Your task to perform on an android device: I also want to search for hotels to stay at after reaching Berlin. I'm looking for a hotel with a single room, and the stay dates are January 1, 2024, to January 5, 2024, so search for the hotel in Berlin, Germany, for a stay on these days in the Yatra app.
Image 0: 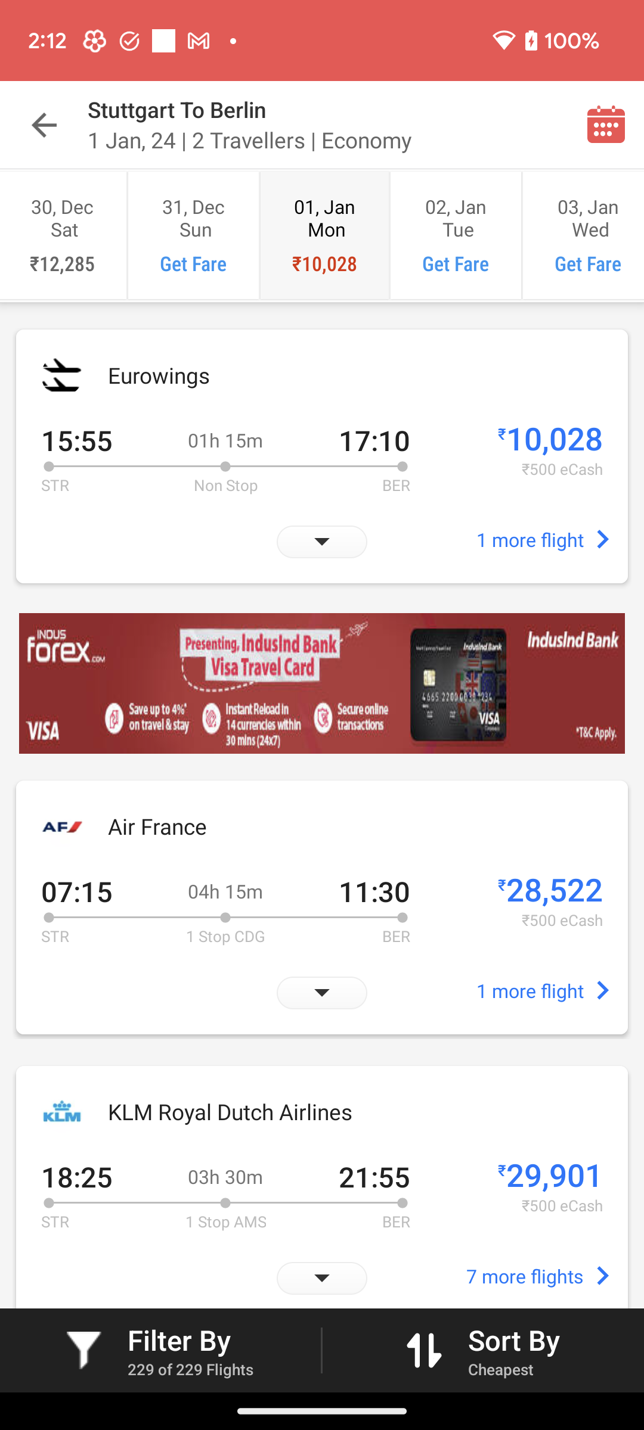
Go back to the previous page to view the find hotel option.
Step 0: press back button
Image 1: 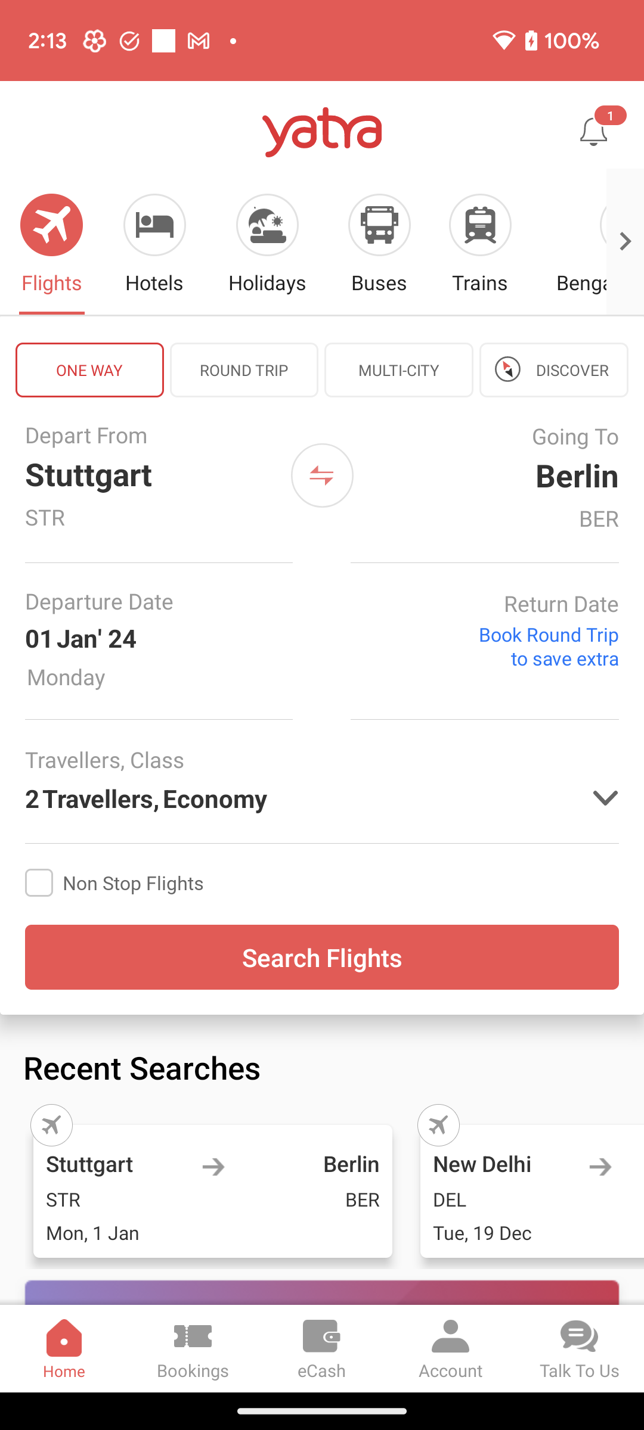
Click on the hotels tab icon at the top of the screen to search for the hotels
Step 1: click (154, 224)
Image 2: 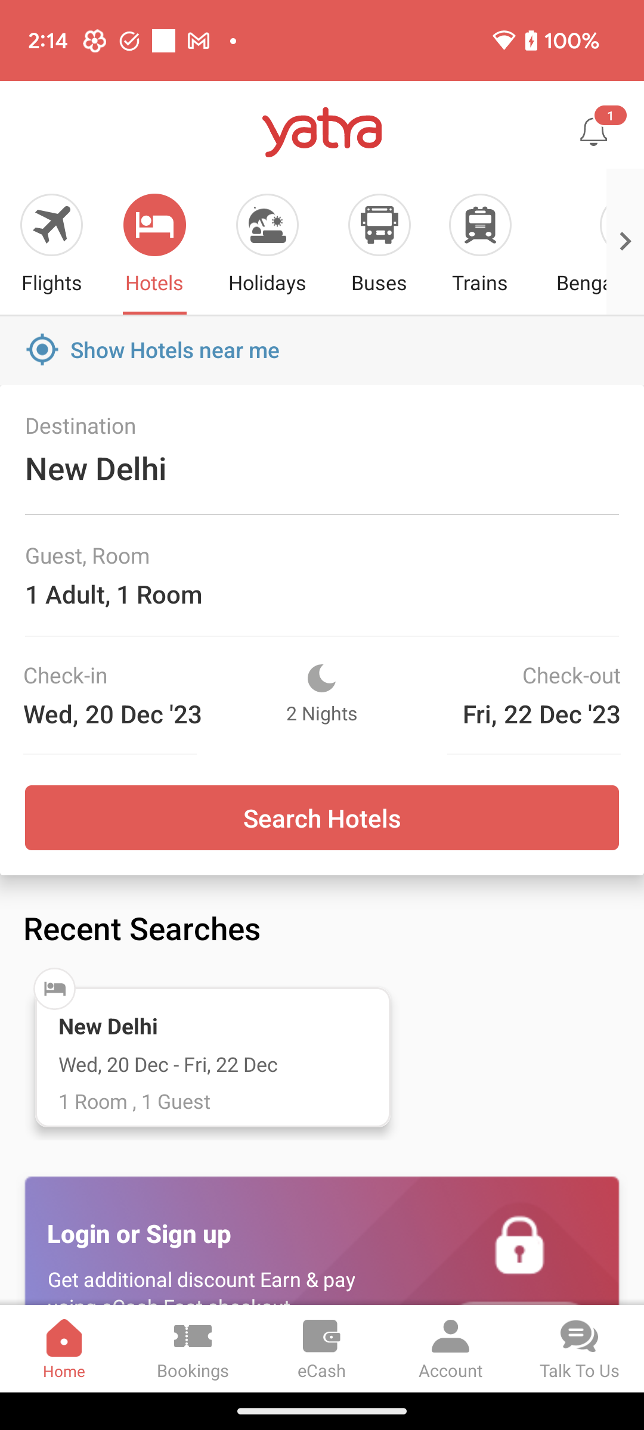
Click on the location bar to enter the city name to search for the hotel in this city
Step 2: click (95, 468)
Image 4: 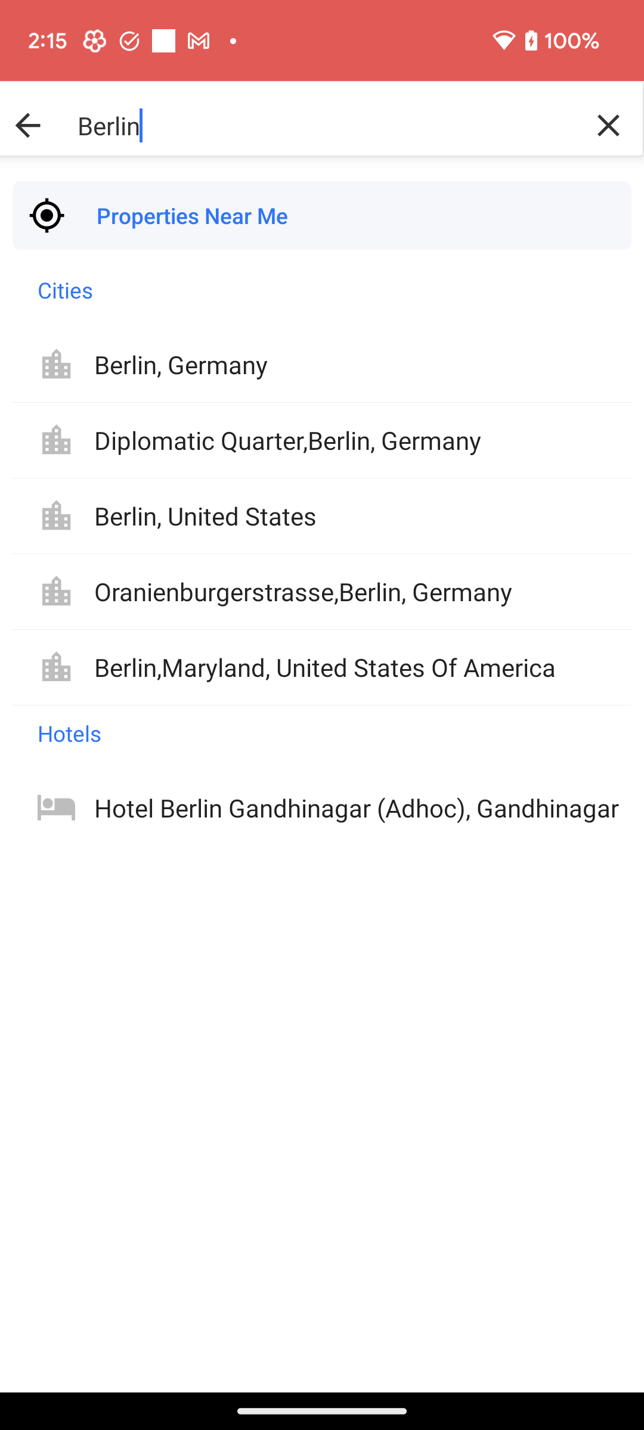
Click on the first suggested option to select the city
Step 4: click (181, 364)
Image 5: 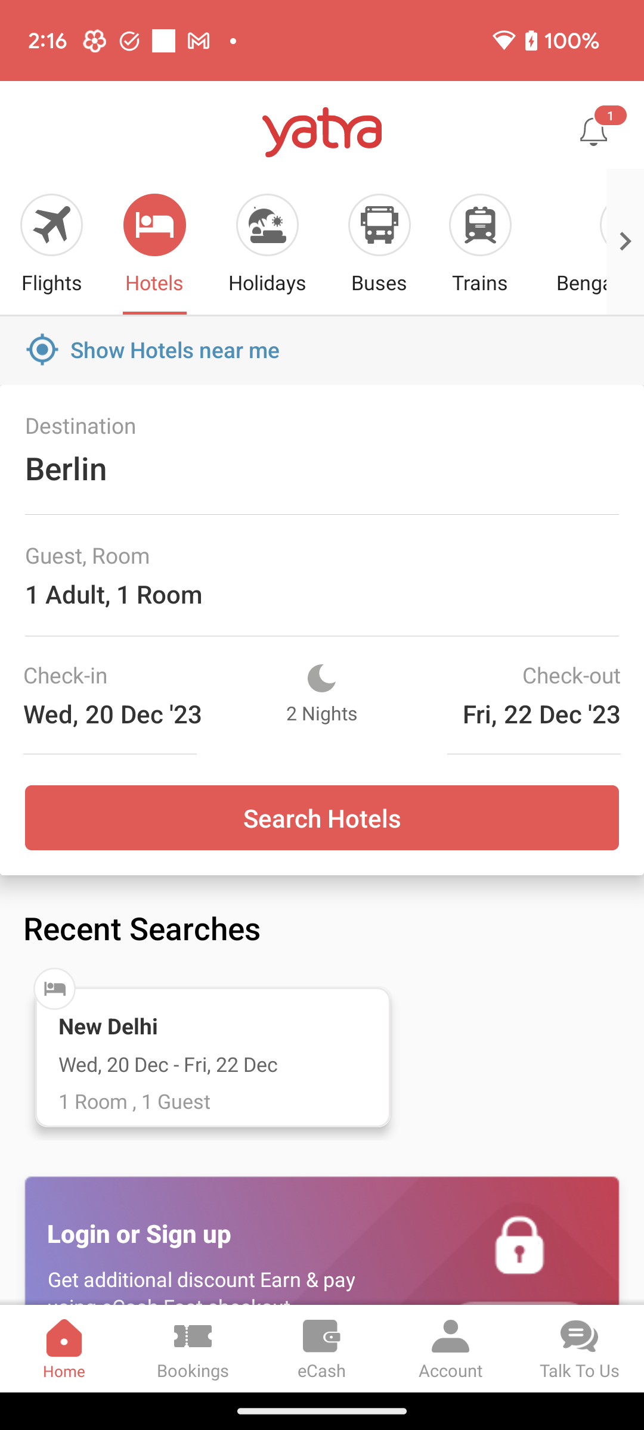
Click on the Guest section to select the number of guests.
Step 5: click (113, 593)
Image 6: 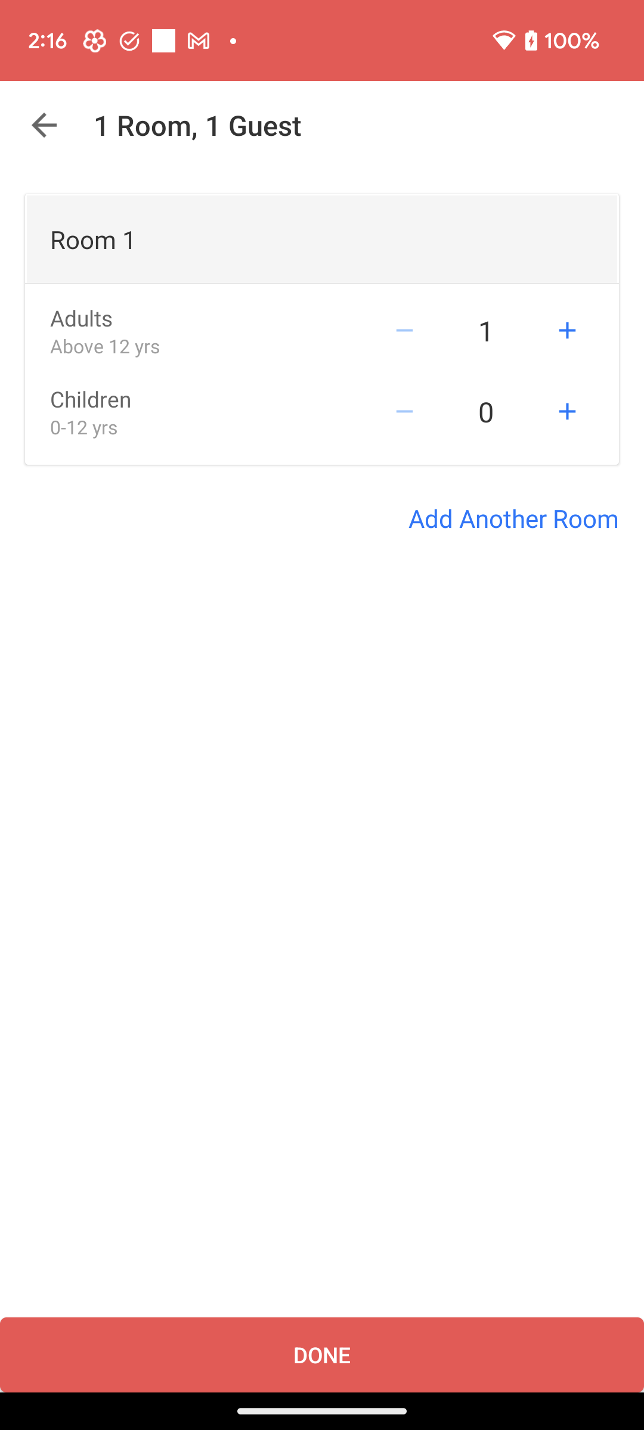
Click on the plus icon of the Adults to select the number of guests.
Step 6: click (567, 330)
Image 7: 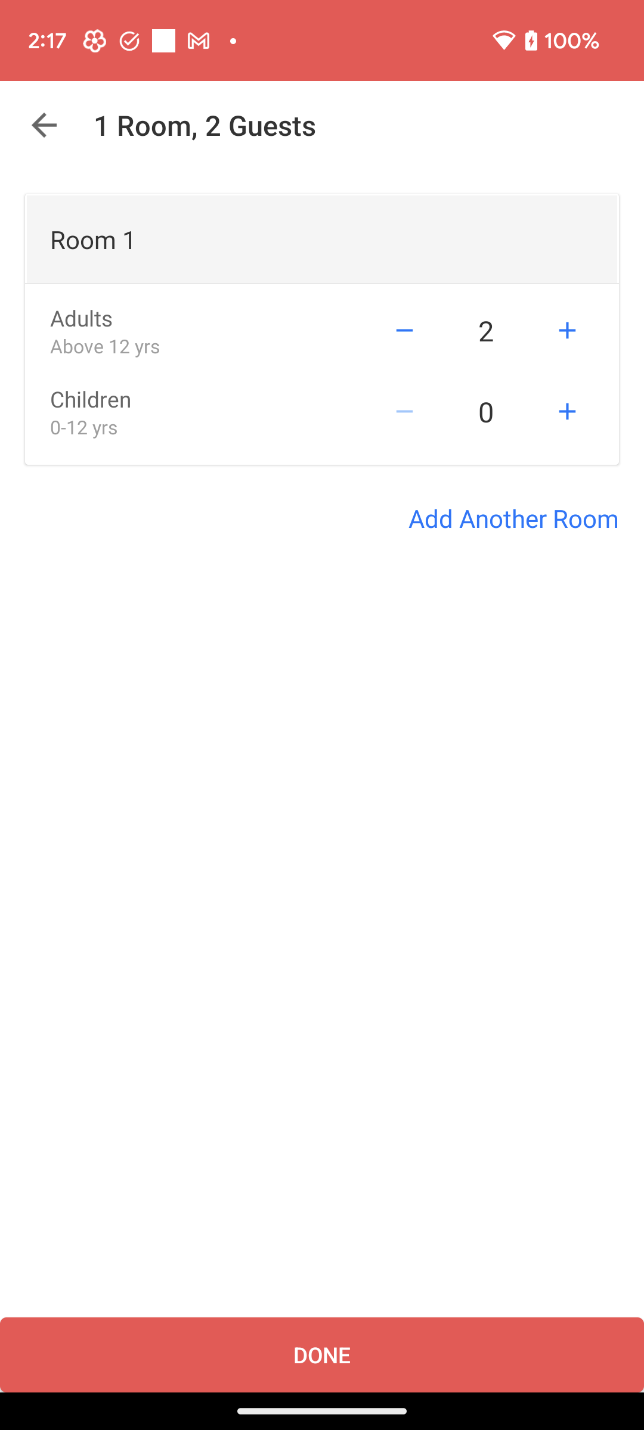
Click on the DONE button at the bottom of the screen to confirm the number of guests.
Step 7: click (322, 1354)
Image 9: 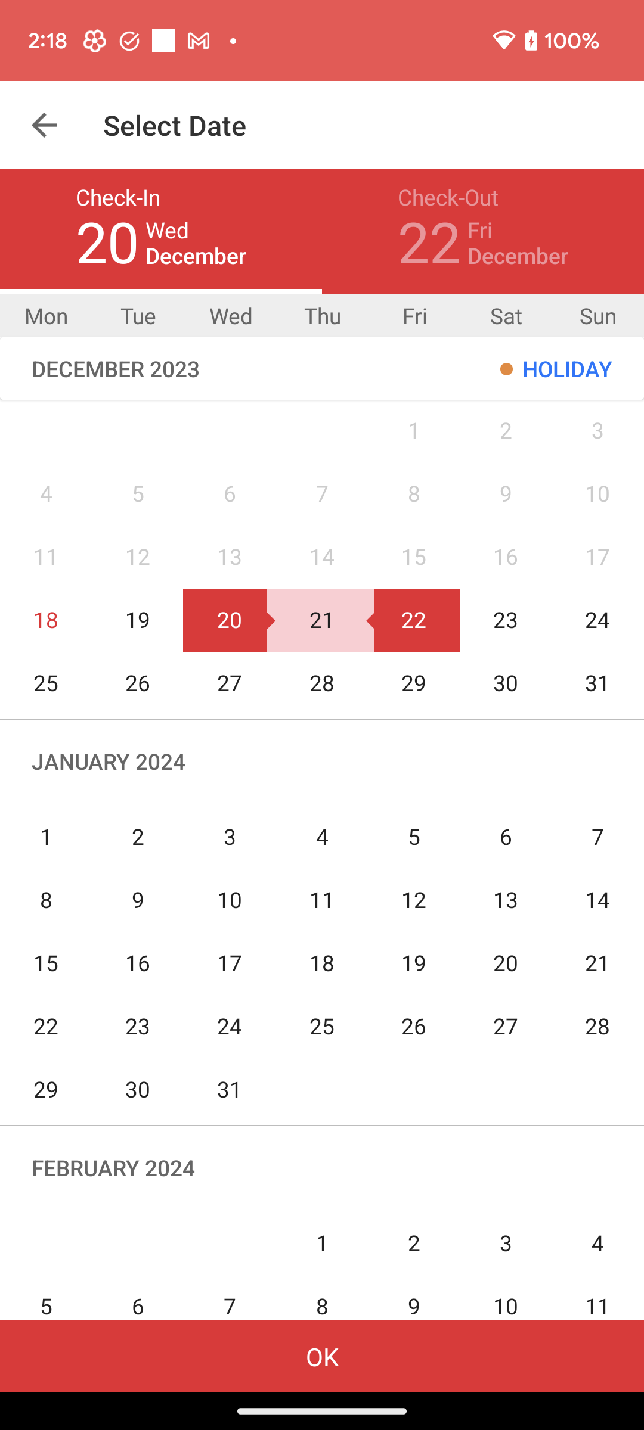
Click on the January 1 to select the check in date.
Step 9: click (46, 838)
Image 10: 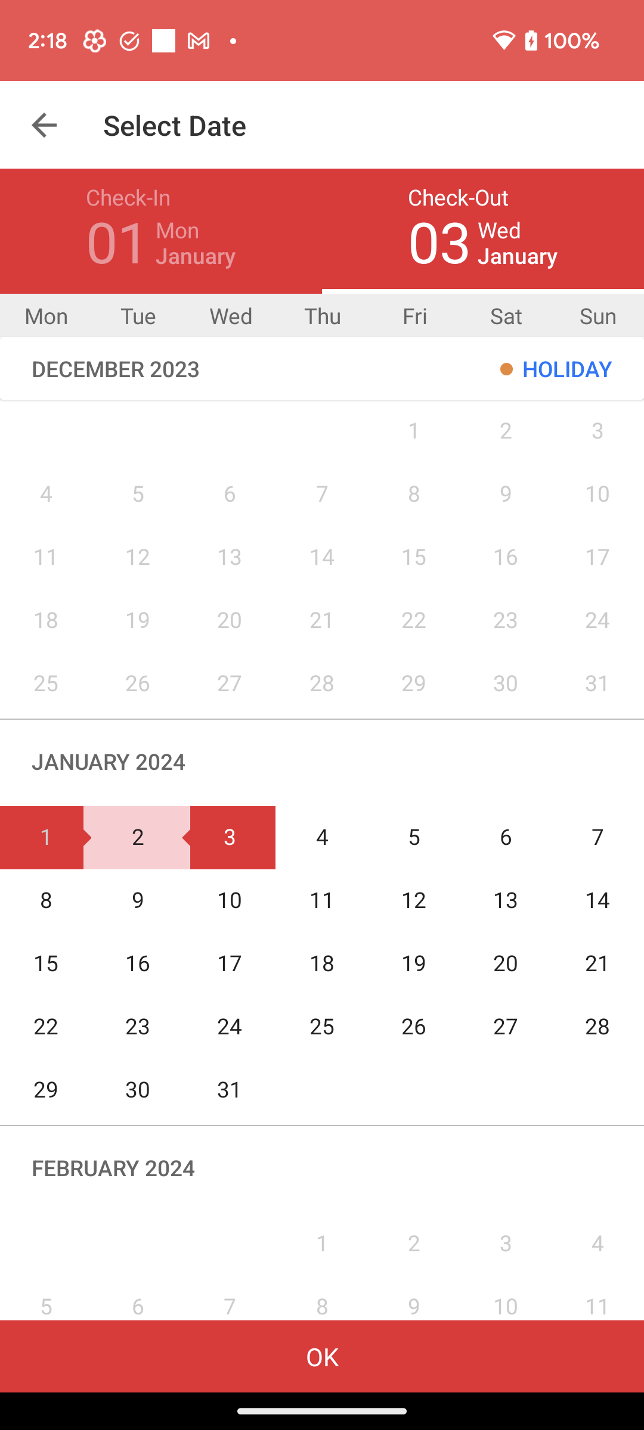
Click on the January 5 to select the check out date.
Step 10: click (413, 838)
Image 11: 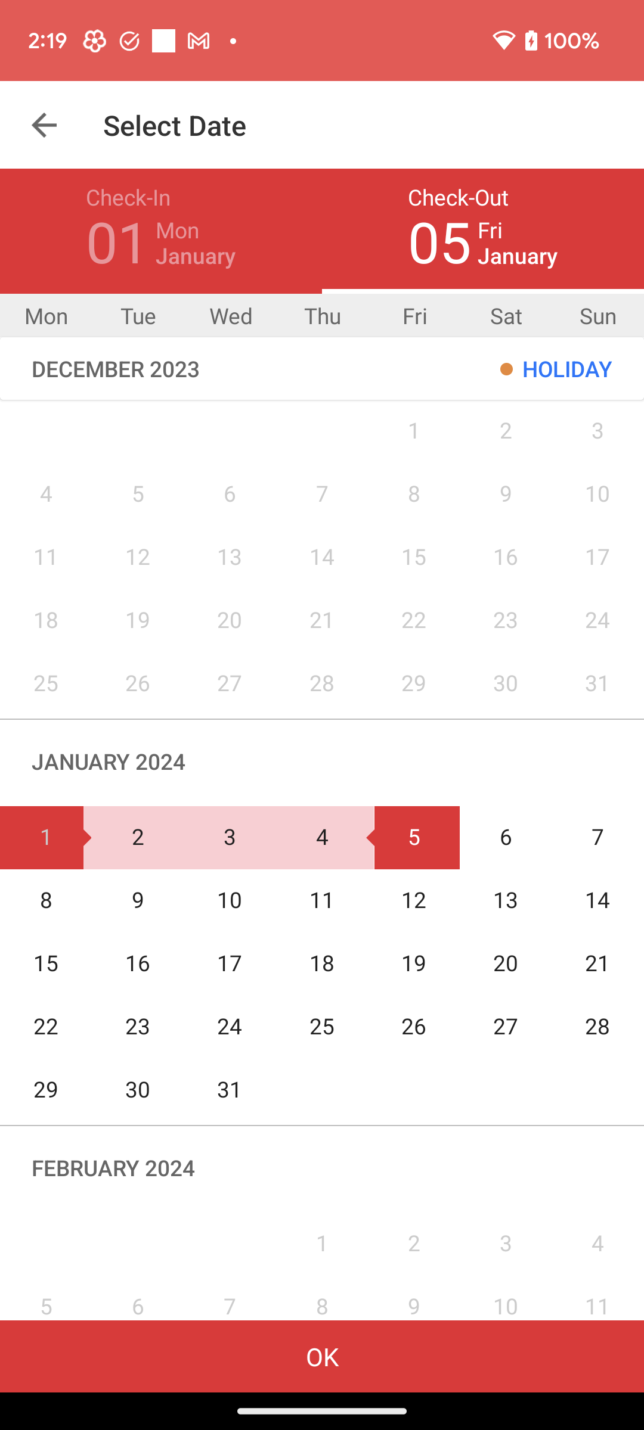
Click on the OK button to confirm the stays dates.
Step 11: click (321, 1370)
Image 12: 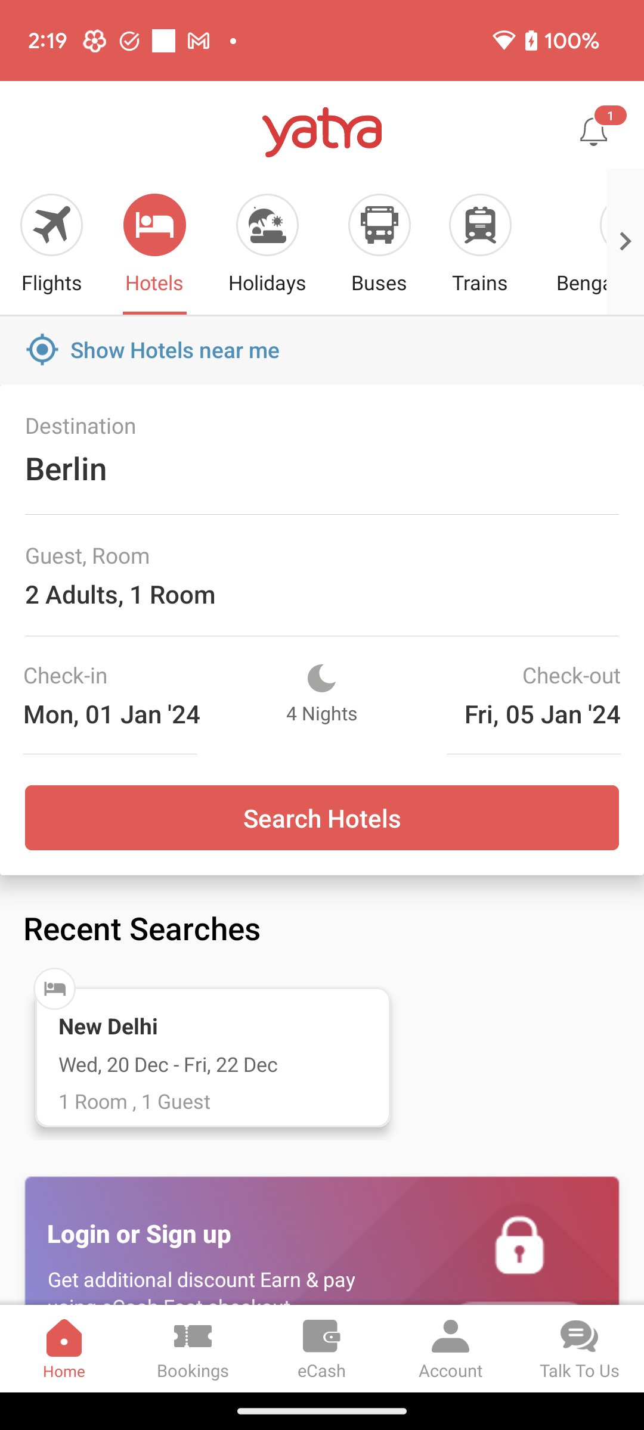
Click on the Search Hotels option to search for the hotels.
Step 12: click (322, 817)
Image 13: 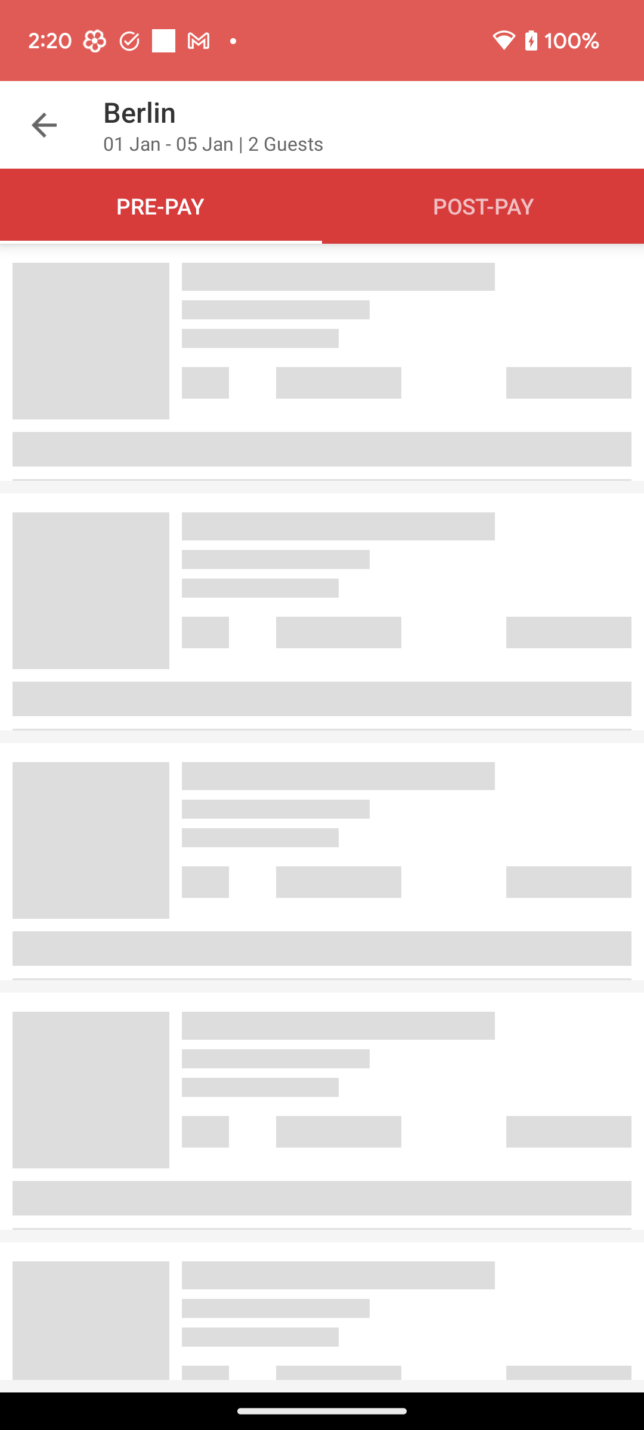
Click on the Search Hotels option to search for the hotels.
Step 13: wait